Your task to perform on an android device: In the Wynk Music app Share the XYZ playlist with dbwscratch.test.id3@gmail.com through Gmail
Image 0: 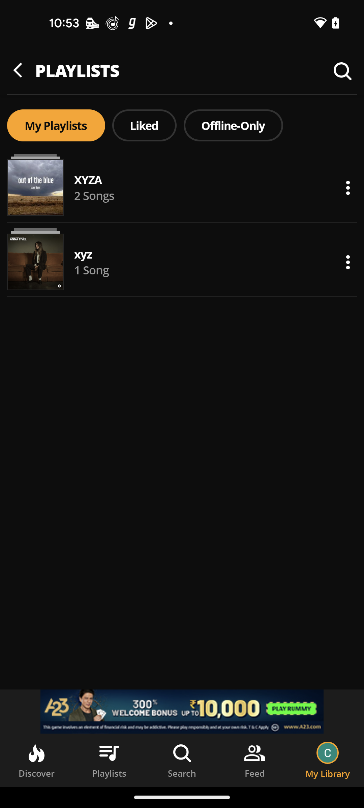
Open the Wynk Music app
Step 0: open app "Wynk Music"
Image 1: 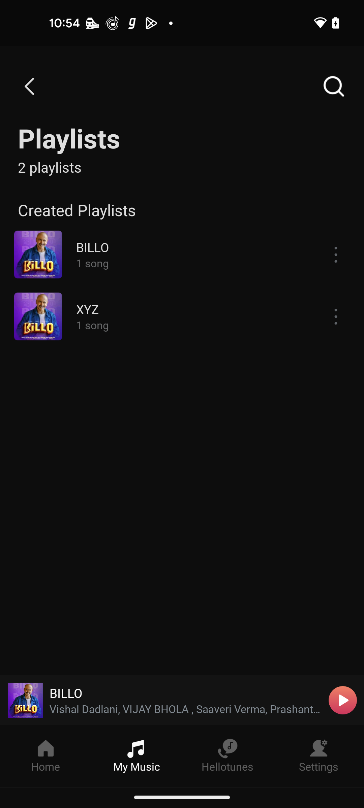
Click on the XYZ playlist
Step 1: click (182, 316)
Image 2: 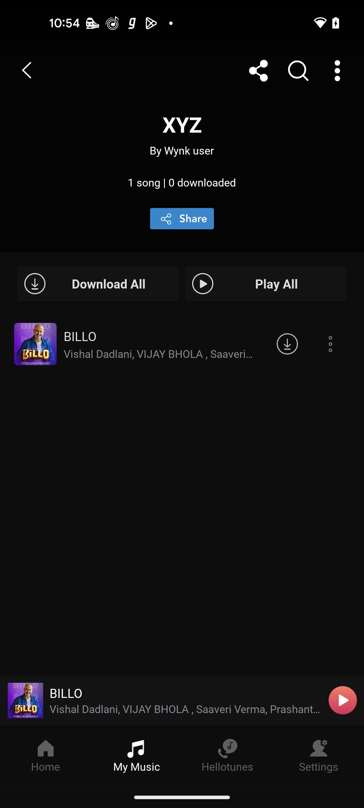
Click on the Share button
Step 2: click (182, 220)
Image 3: 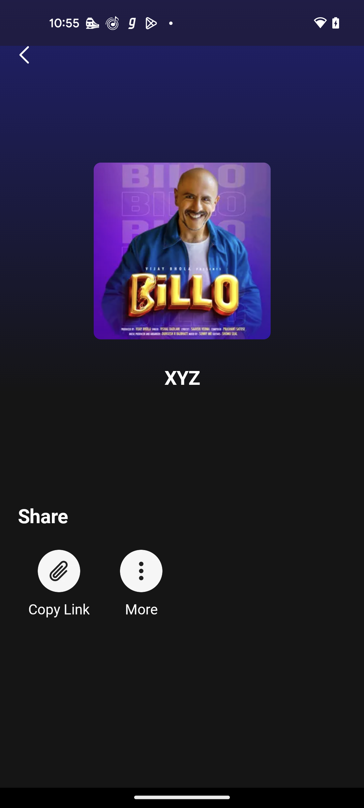
Click on the More option
Step 3: click (141, 571)
Image 4: 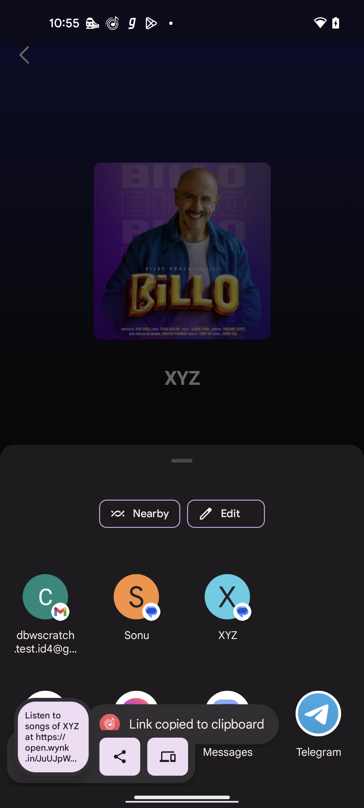
Click on the More option
Step 4: wait
Image 5: 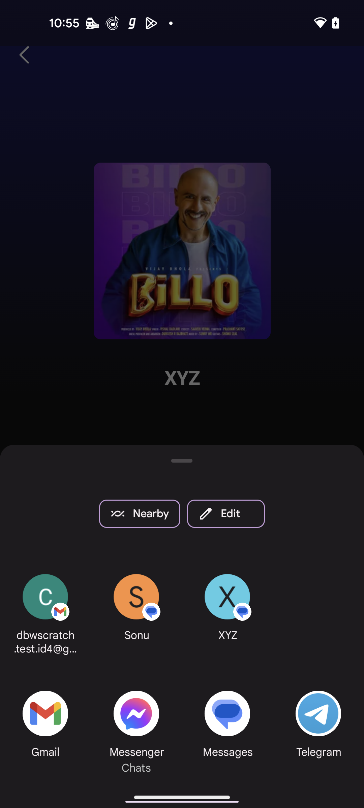
Click on the Gmail app
Step 5: click (45, 713)
Image 6: 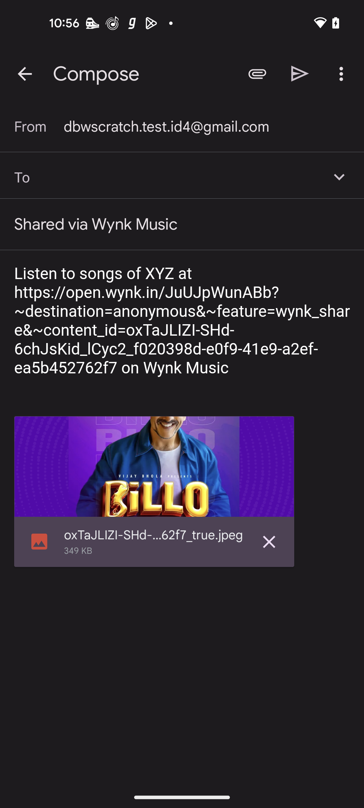
Enter the email id dbwscratch.test.id3@gmail.com
Step 6: type "dbwscratch.test.id3@gmail.com"
Image 8: 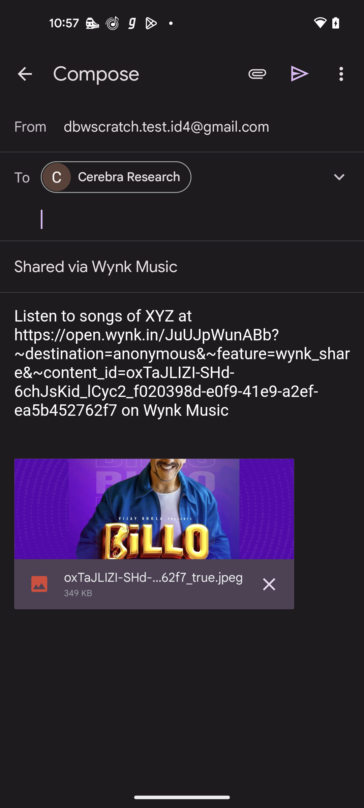
Click on the send button at the top right side
Step 8: click (300, 73)